Your task to perform on an android device: Go to the Prodigy Baby app & ask an expert about which food is great for baby
Image 0: 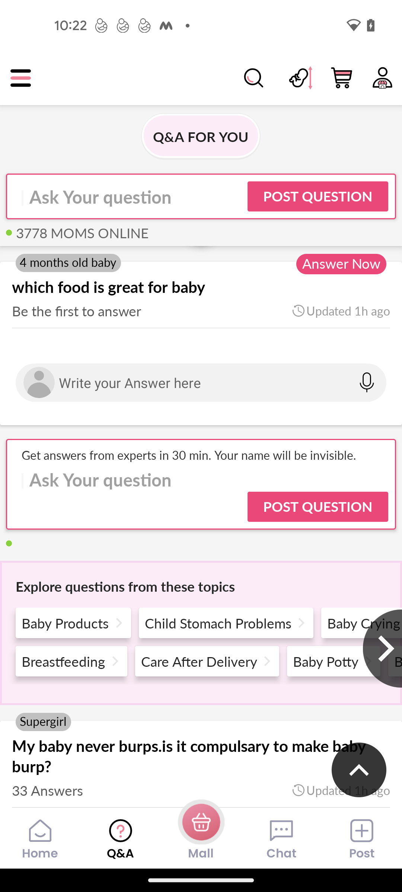
open the Prodigy app
Step 0: open app "Prodigy Baby"
Image 1: 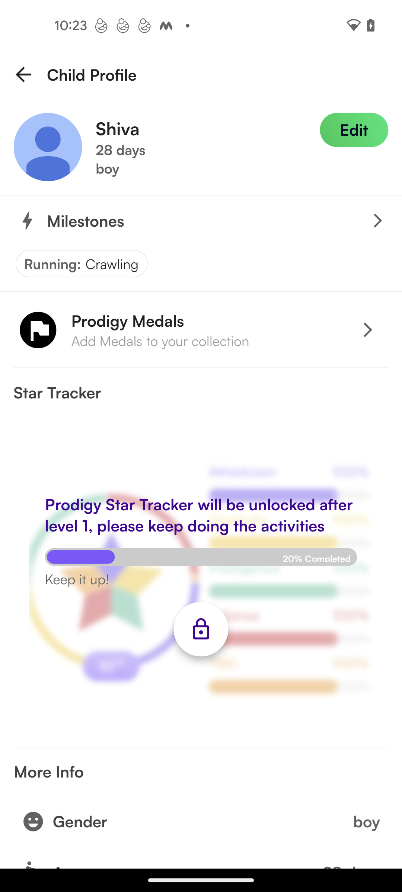
go back
Step 1: press back button
Image 2: 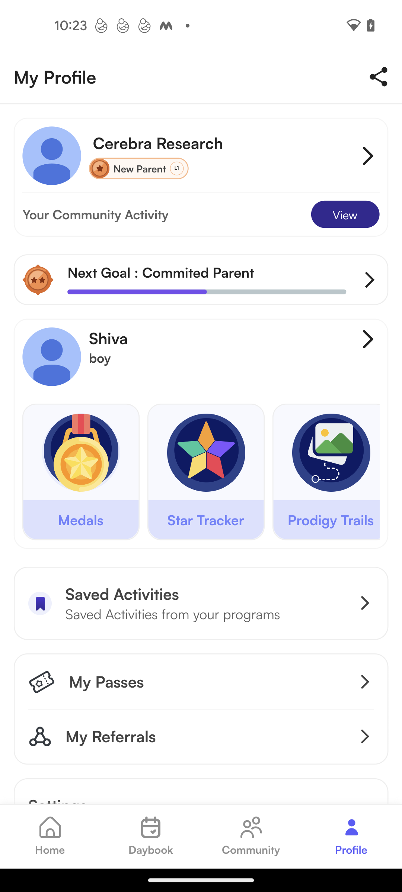
scroll down
Step 2: scroll down
Image 3: 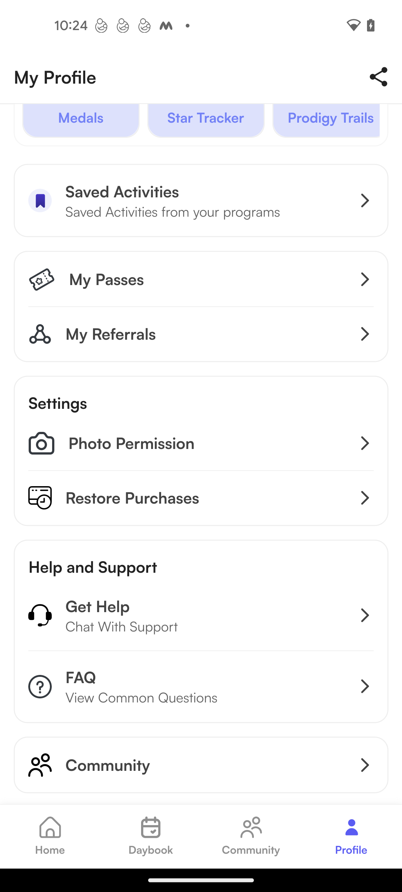
click on the Get Help option
Step 3: click (201, 615)
Image 4: 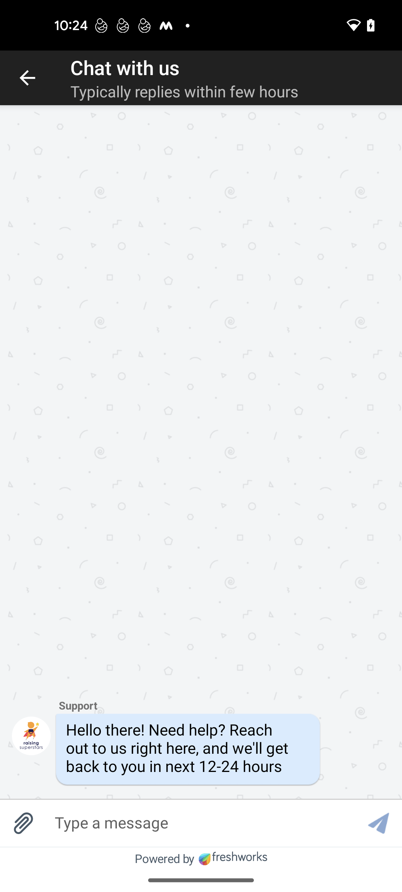
click on the typing bar at the bottom of the screen
Step 4: click (201, 823)
Image 5: 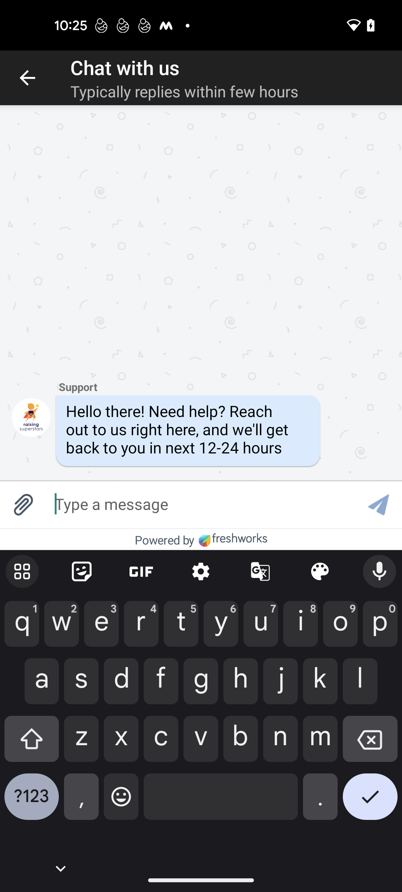
enter the question which food is great for baby
Step 5: type "which food is great for baby"